Your task to perform on an android device:  Open the Easy Notes app and Make a new note with the title of  fundamental unit of life and enter about Fundamental unit of life  in the notes body
Image 0: 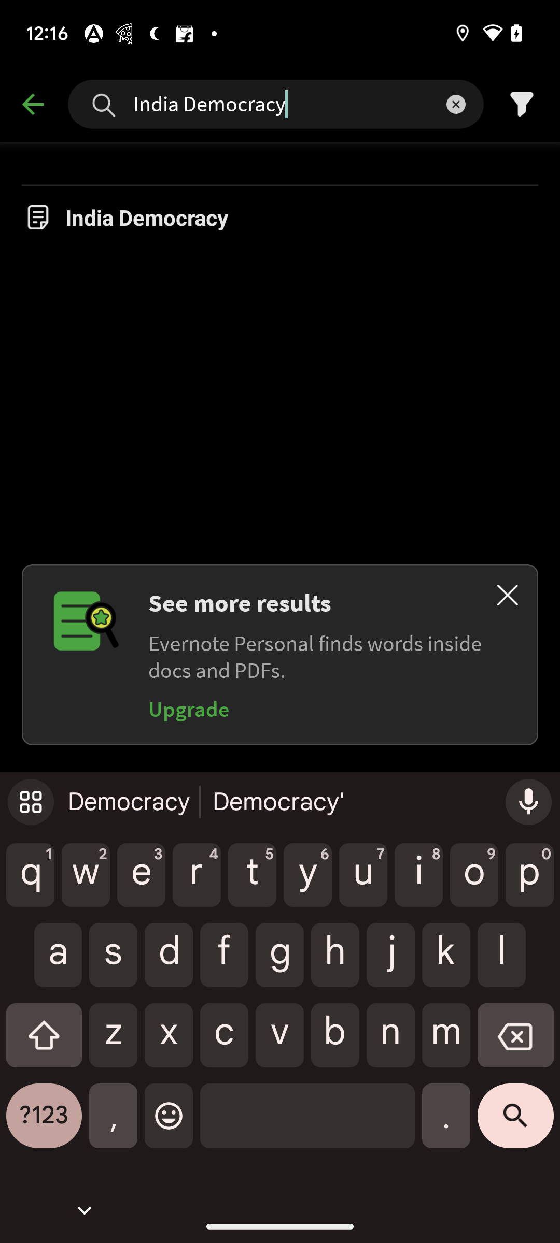
open the Easy Note App
Step 0: open app "Easy Notes"
Image 1: 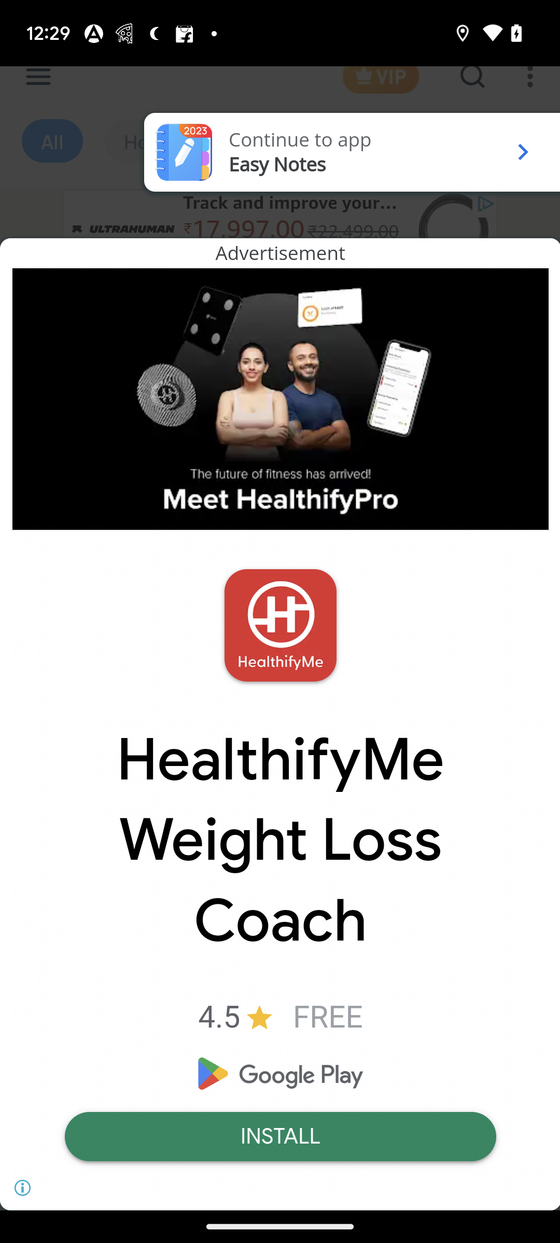
click on the continue to app button at the top of the screen
Step 1: click (280, 638)
Image 2: 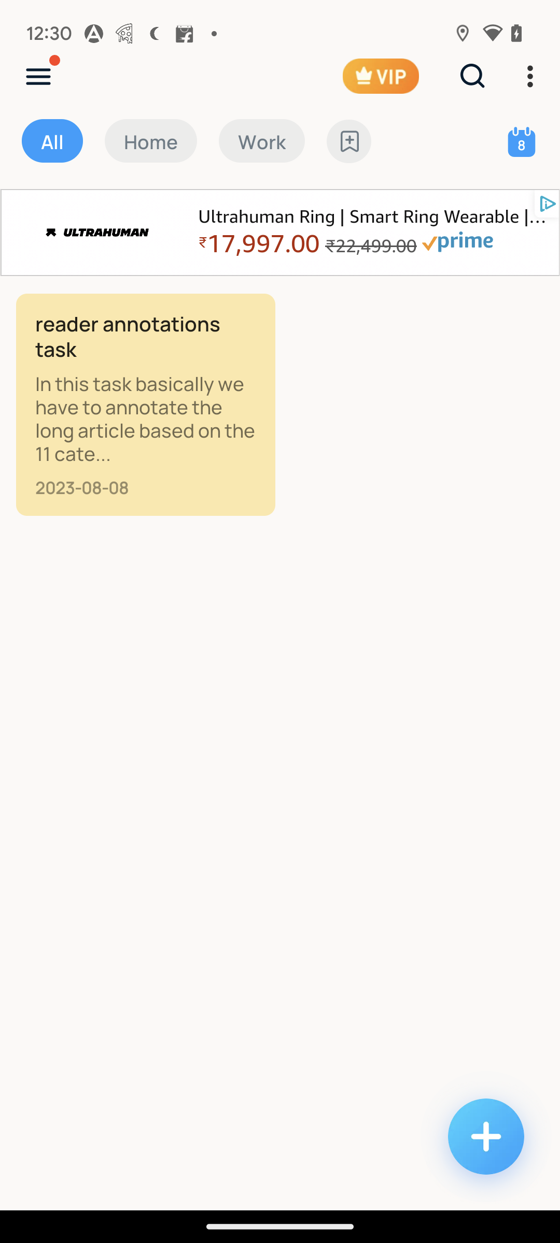
click on the plus button at the bottom right corner of the screen 
Step 2: click (485, 1136)
Image 3: 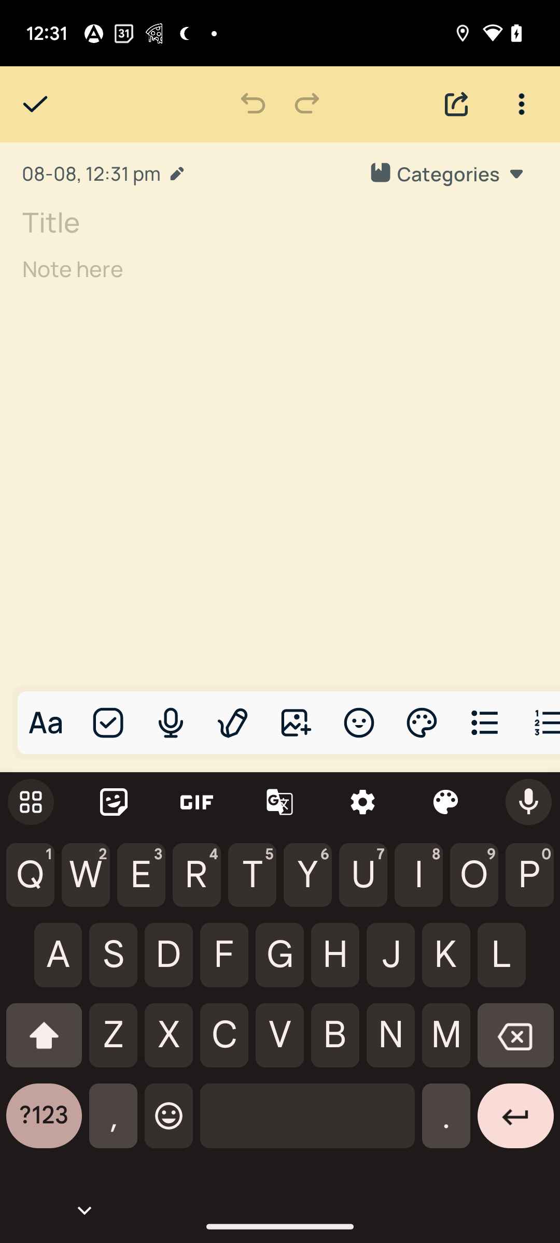
Enter Fundamentals unit of life
Step 3: type "Fundamental unit of life"
Image 5: 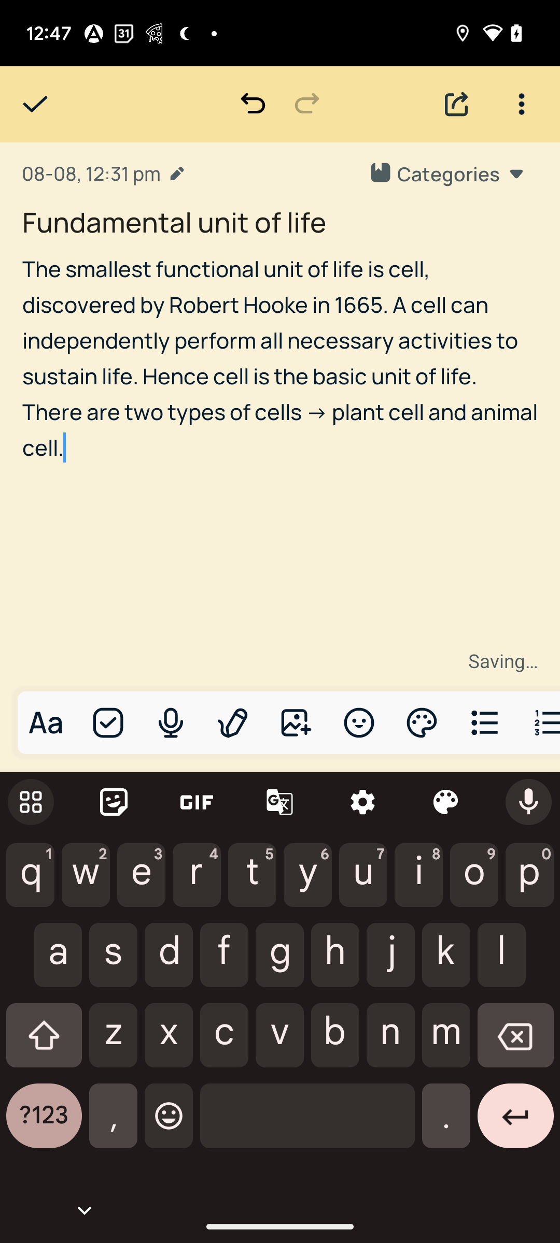
click on the tick button at the top right corner of the screen
Step 5: click (35, 104)
Image 6: 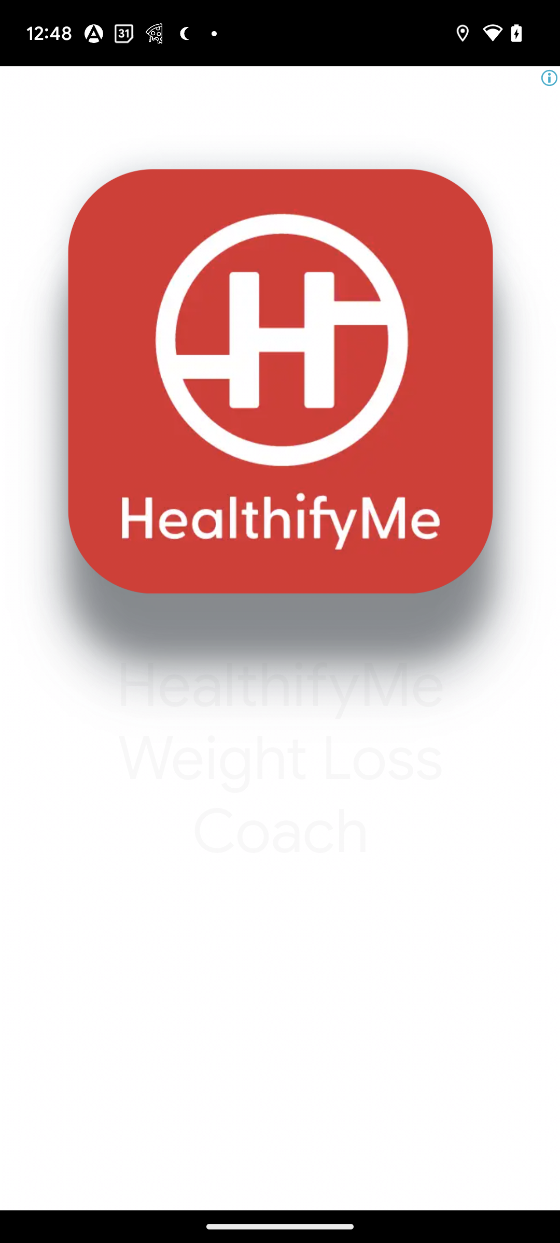
click on the tick button at the top right corner of the screen
Step 6: wait